Your task to perform on an android device: Share the trip over Gmail to id-dbwscratch.test.id4@gmail.com.
Image 0: 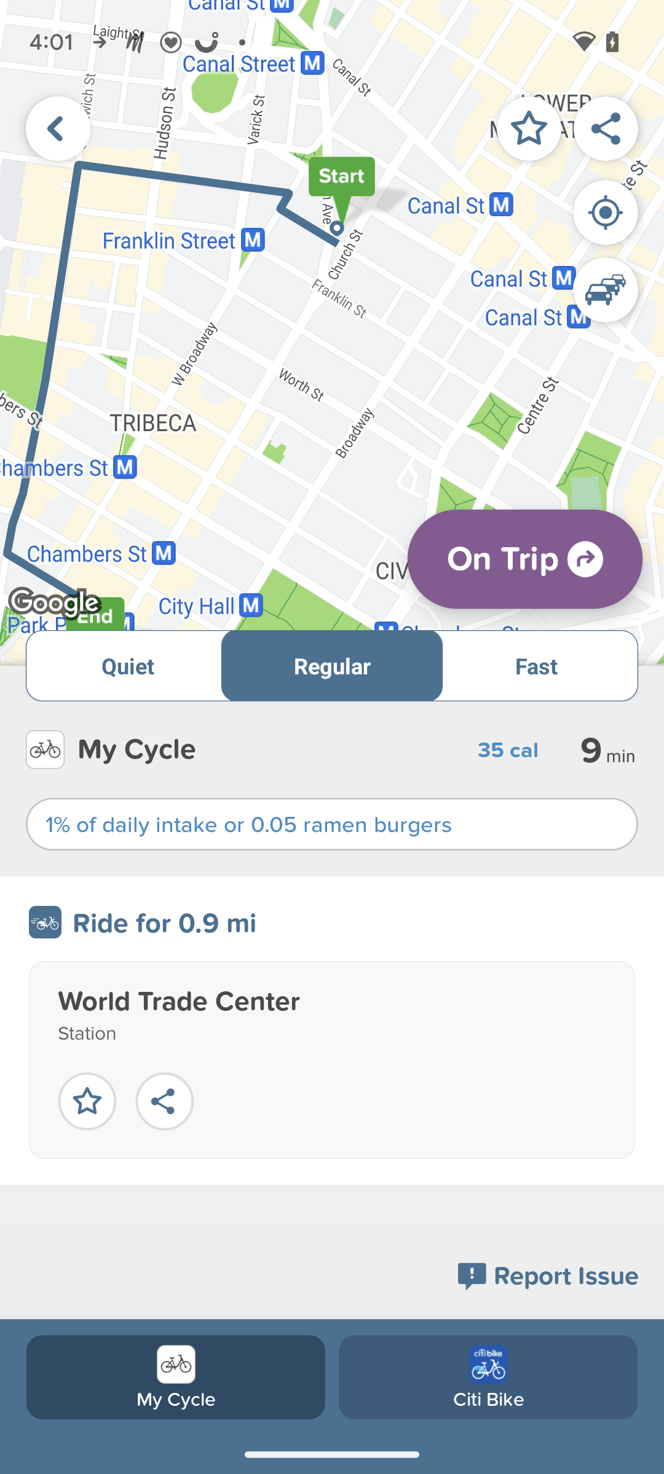
click on the share icon on top- right corner
Step 0: click (606, 128)
Image 1: 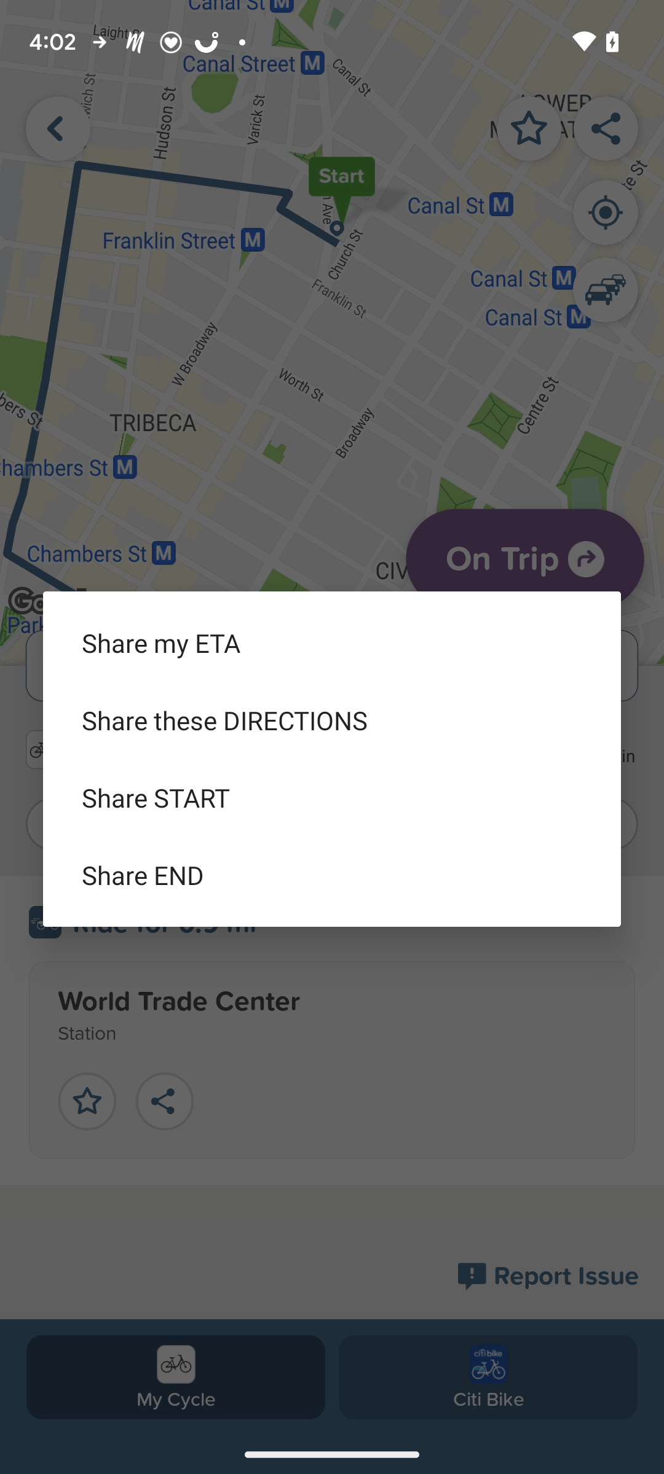
Click on Share my ETA.
Step 1: click (332, 643)
Image 2: 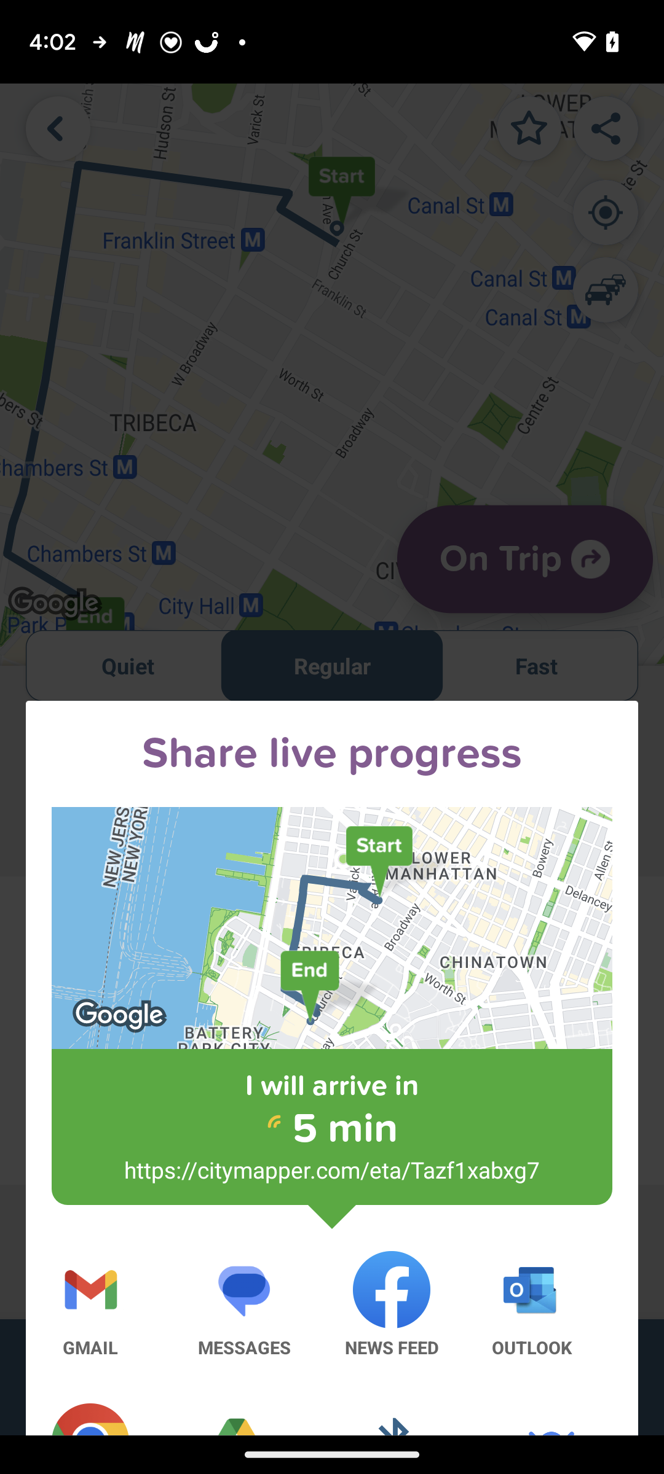
click on Gmail option.
Step 2: click (90, 1304)
Image 3: 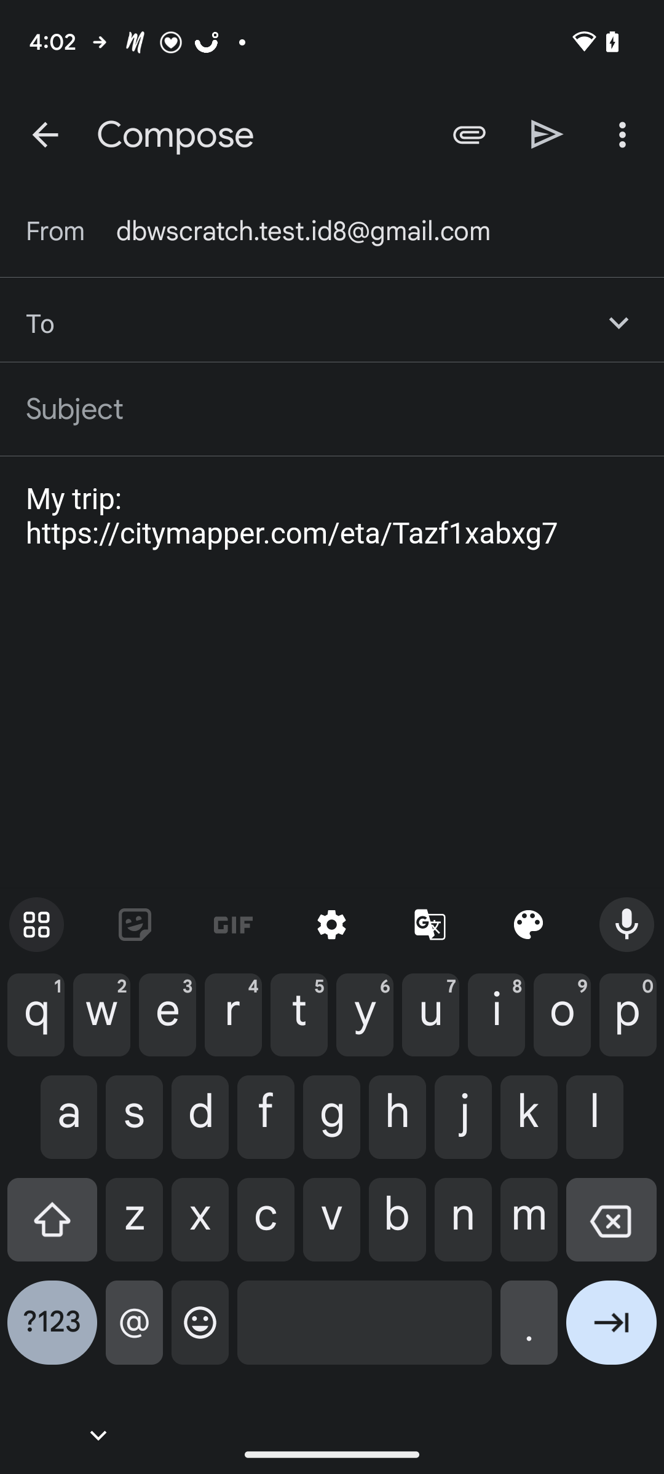
Type dbwscratch.test.id4@gmail.com 
Step 3: type "dbwscratch.test.id4@gmail.com"
Image 4: 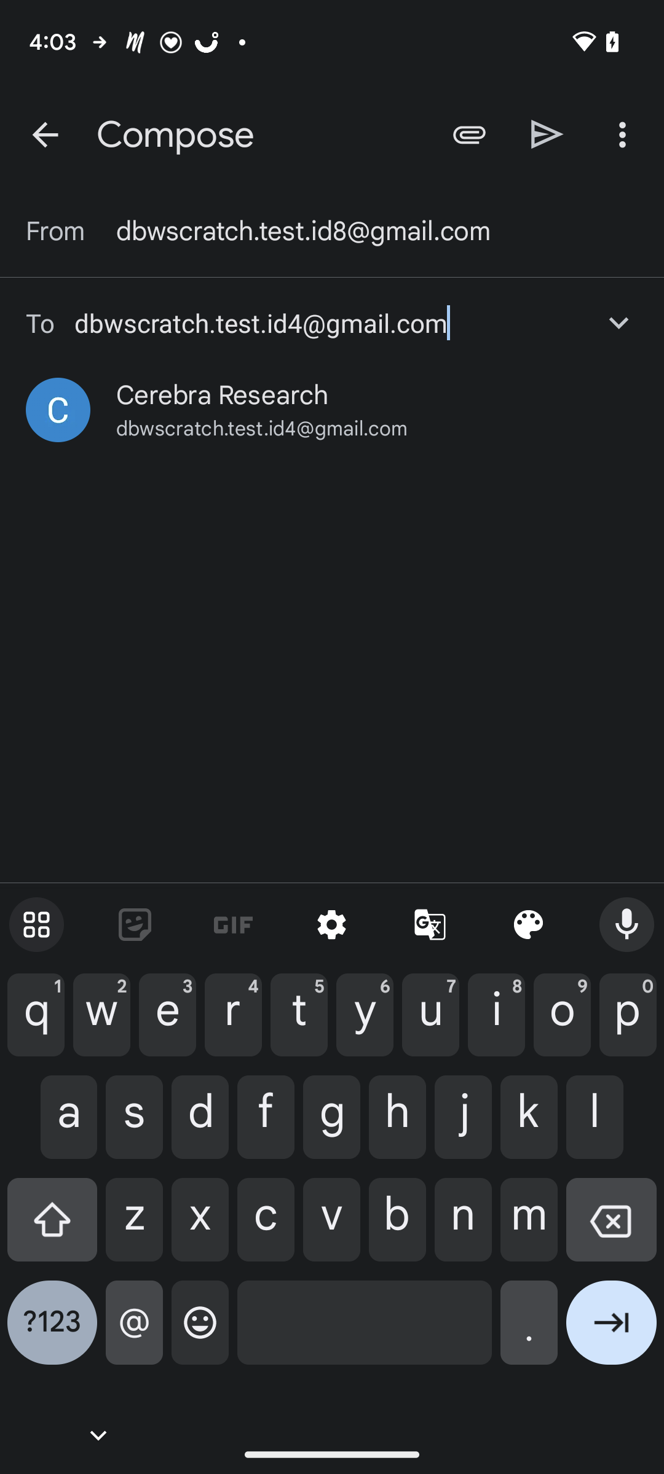
Select the first id.
Step 4: click (222, 395)
Image 5: 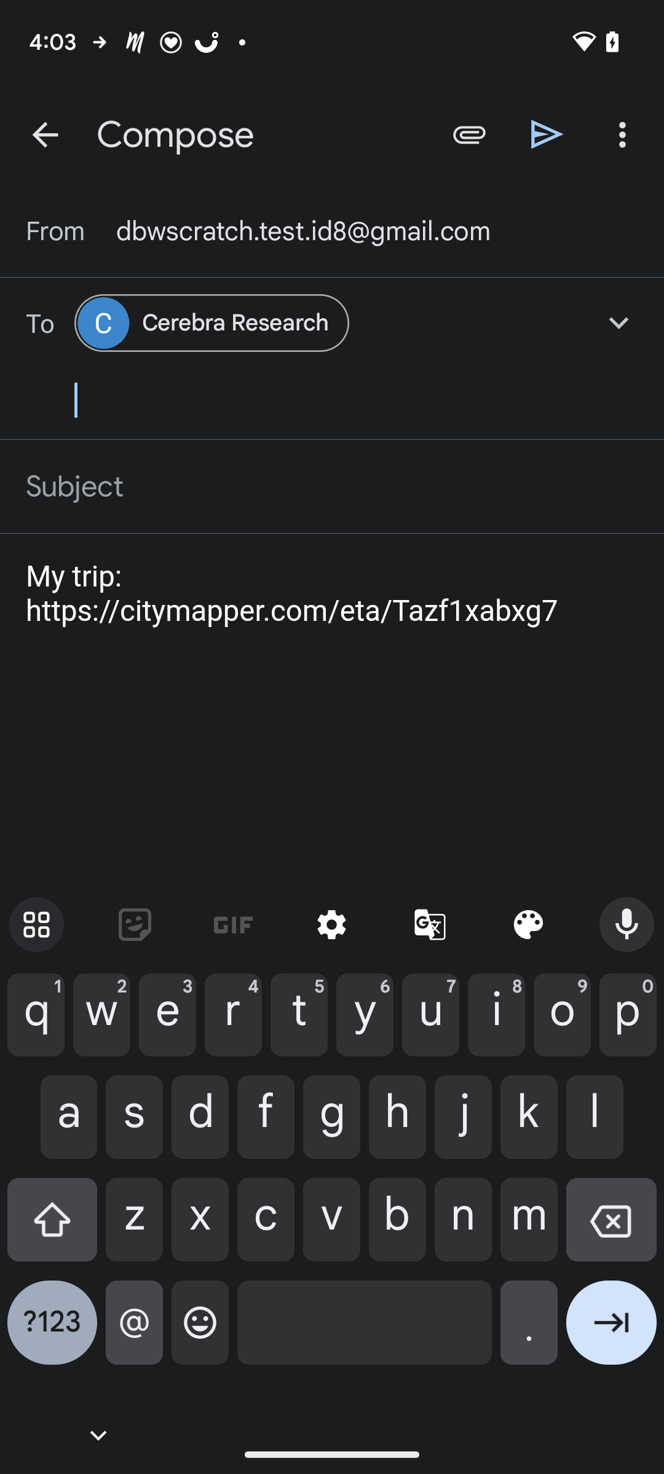
Click on the send icon on the top Right corner.
Step 5: click (547, 134)